Your task to perform on an android device: To choose which item on the DHgate app is the best, I want to read reviews of the DKIDZ Electric Hammer Drill Machine.
Image 0: 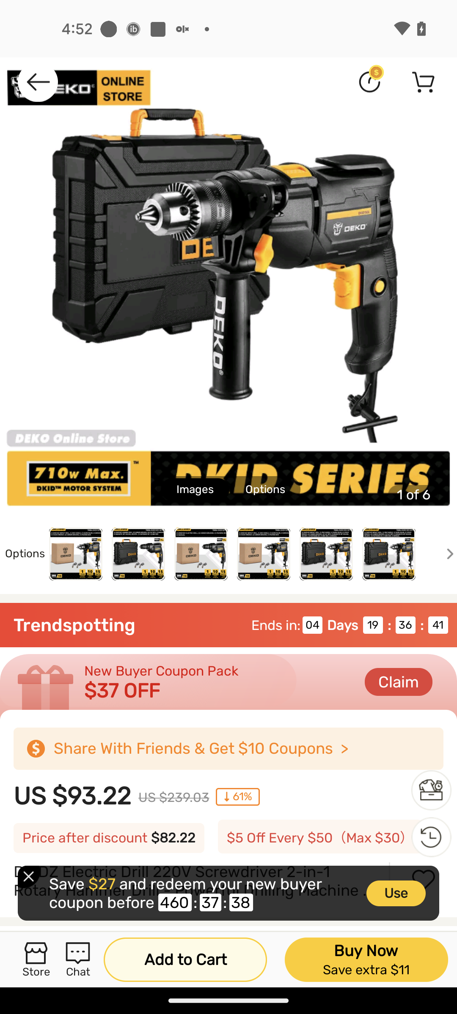
Swipe up to view Read Reviews
Step 0: scroll down
Image 2: 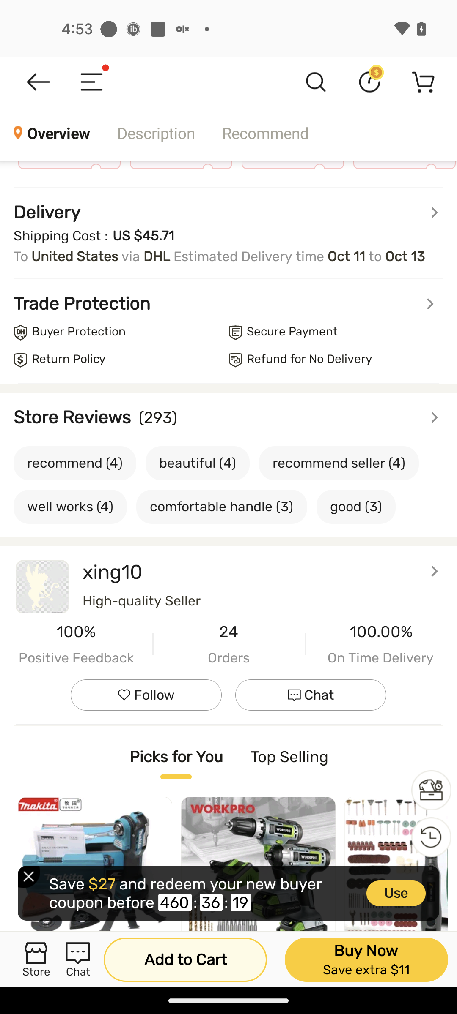
Click on the Arrow icon in front of the Store Reviews option
Step 2: click (431, 414)
Image 3: 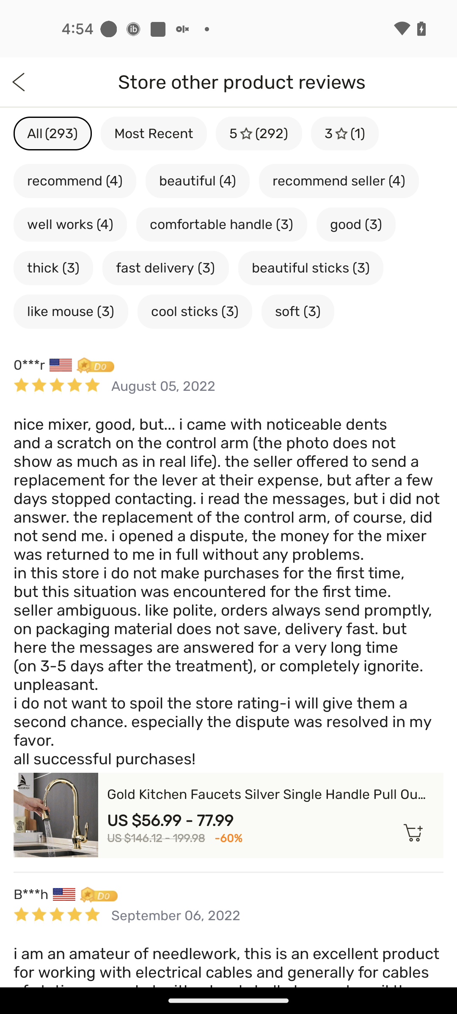
Swipe up to view Reviews
Step 3: scroll down
Image 4: 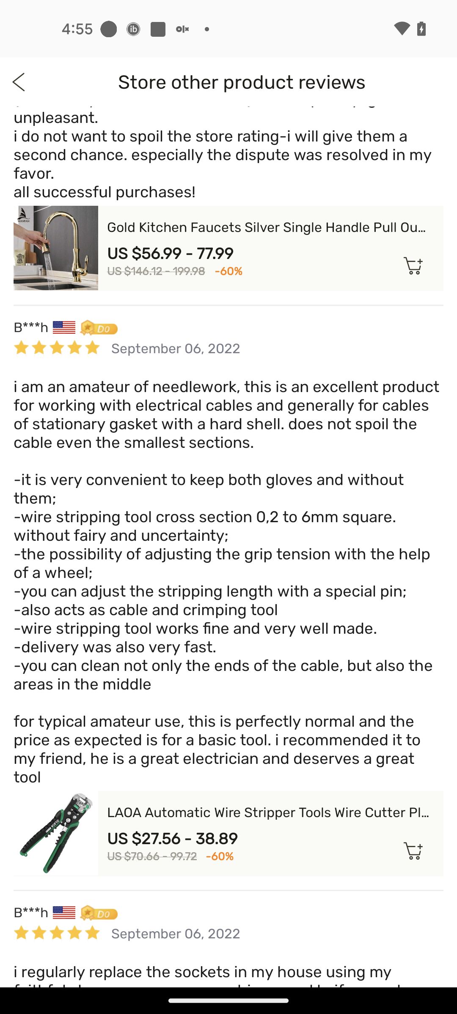
Swipe up to view Reviews
Step 4: scroll down
Image 5: 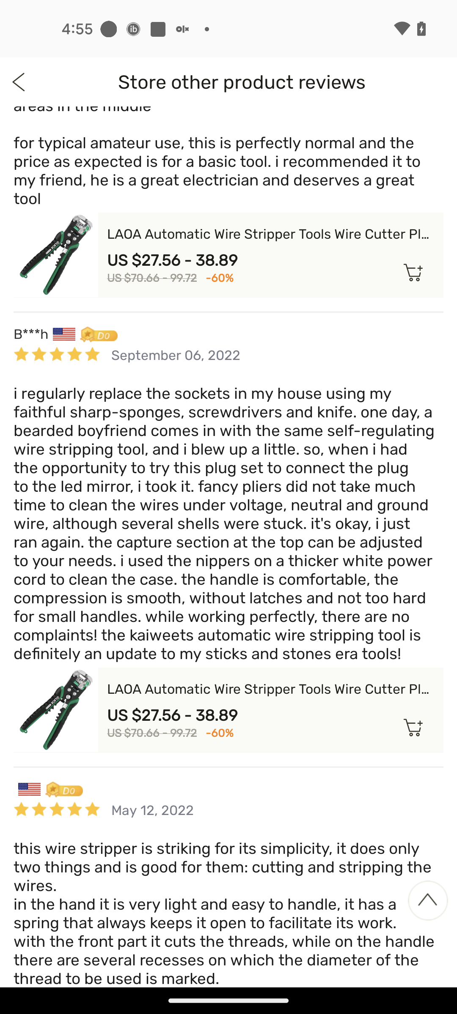
Swipe up to view Reviews
Step 5: scroll down